Your task to perform on an android device: Open the Yandex Maps app and search for the Rose cafe, then start the navigation.
Image 0: 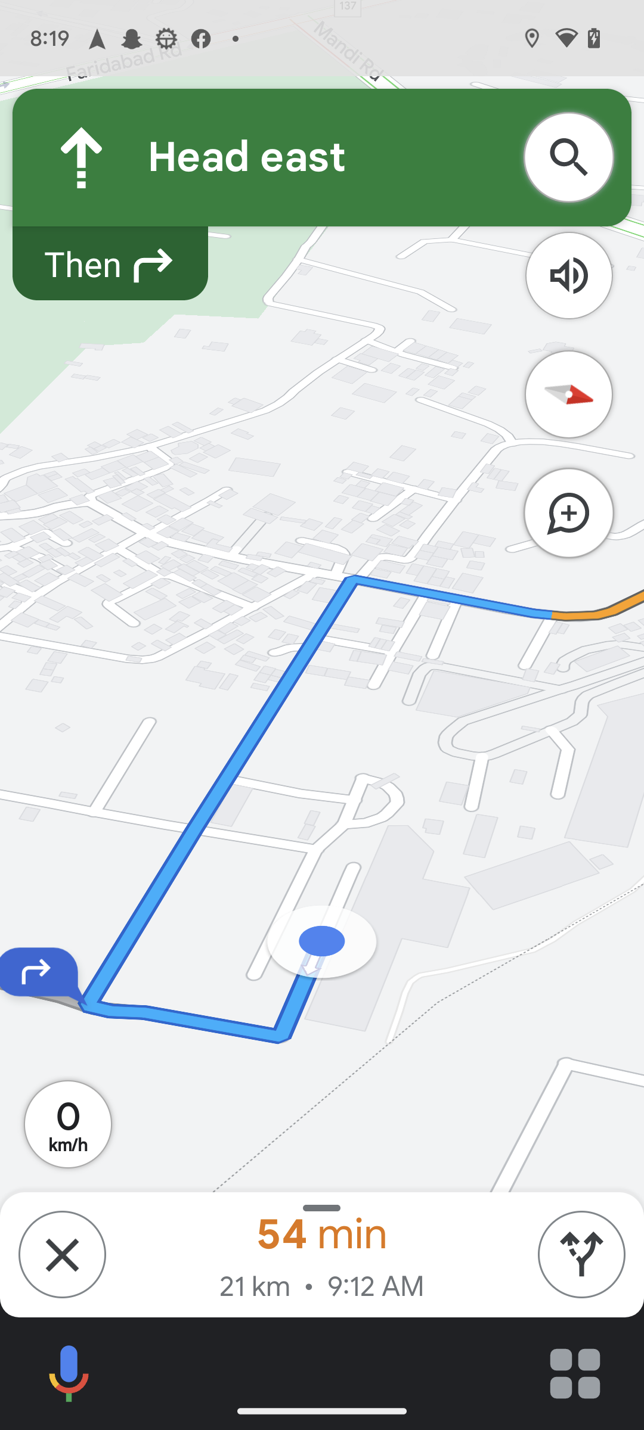
Open the Yandex Maps app
Step 0: open app "Yandex Maps"
Image 1: 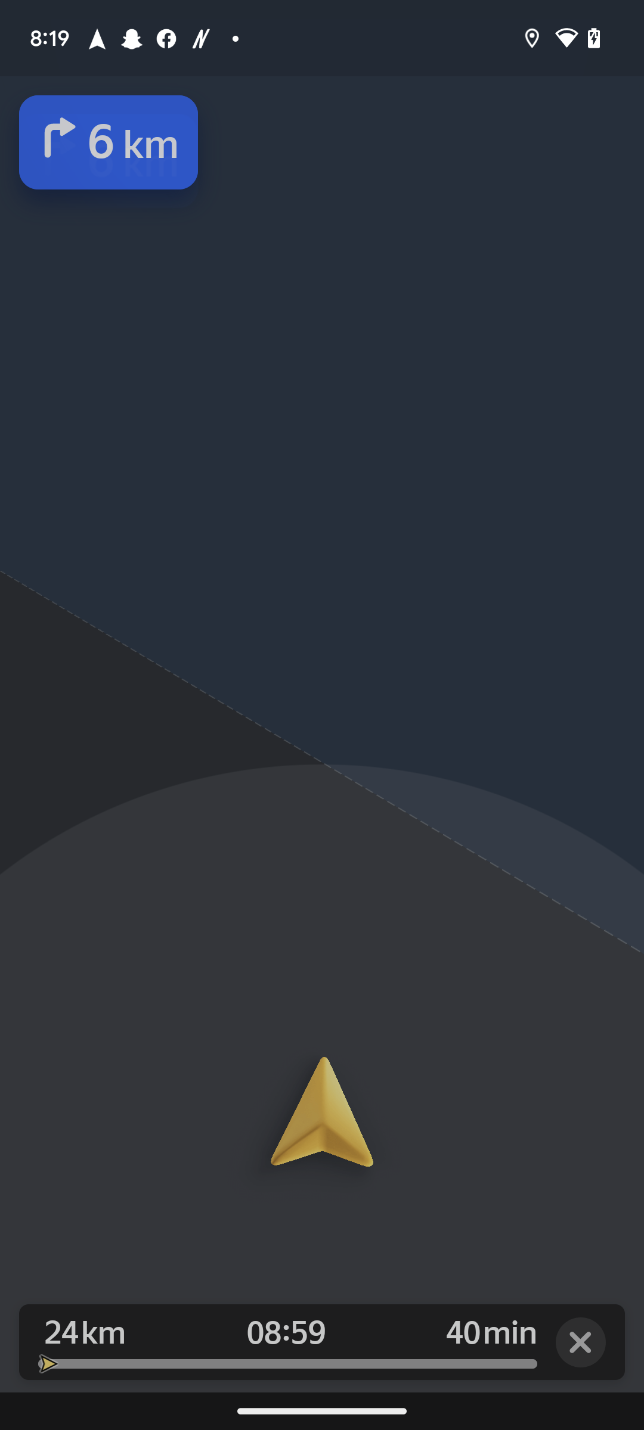
Go back to the previous screen
Step 1: press back button
Image 2: 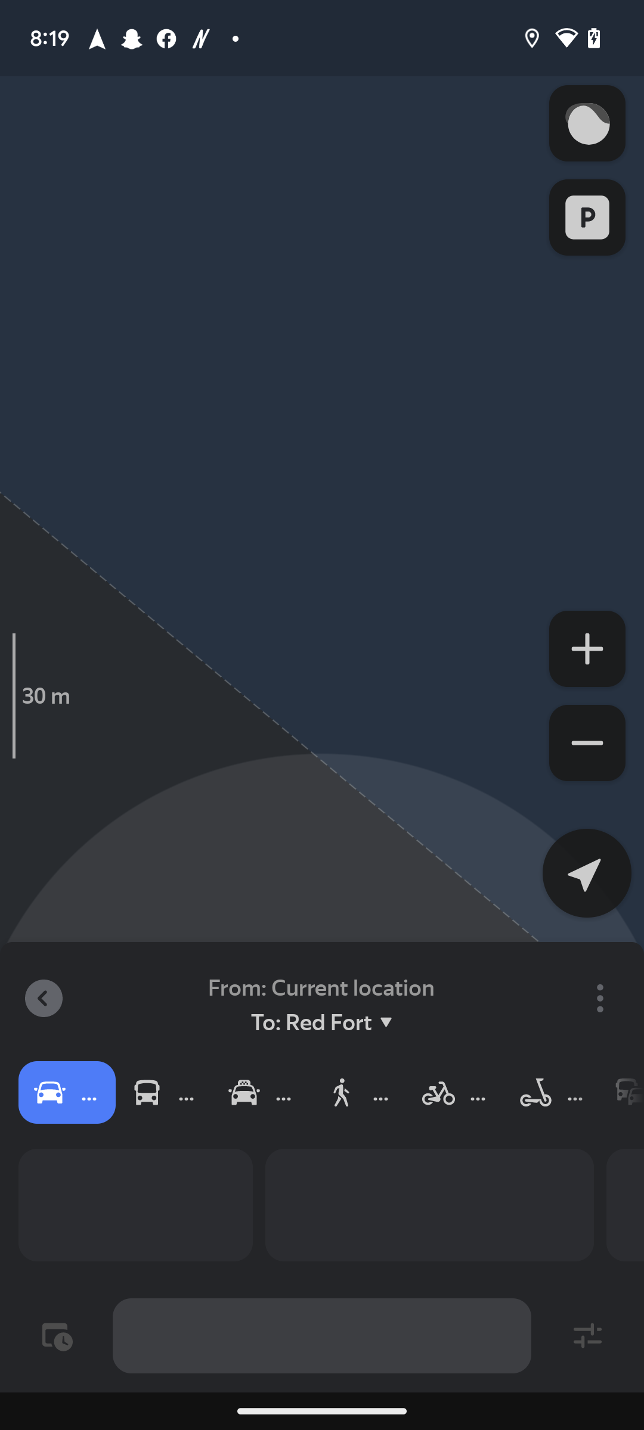
Go back to the previous screen
Step 2: wait
Image 3: 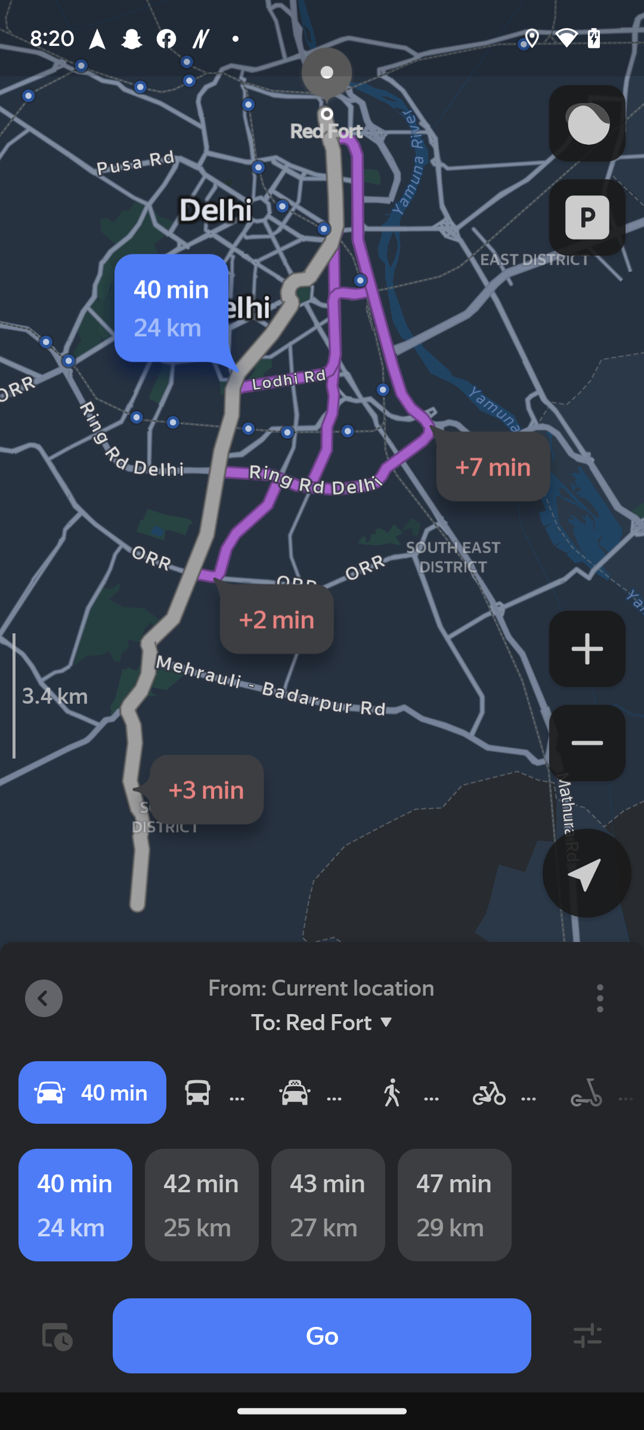
Click on the three dots at the bottom right side of the screen
Step 3: click (600, 998)
Image 4: 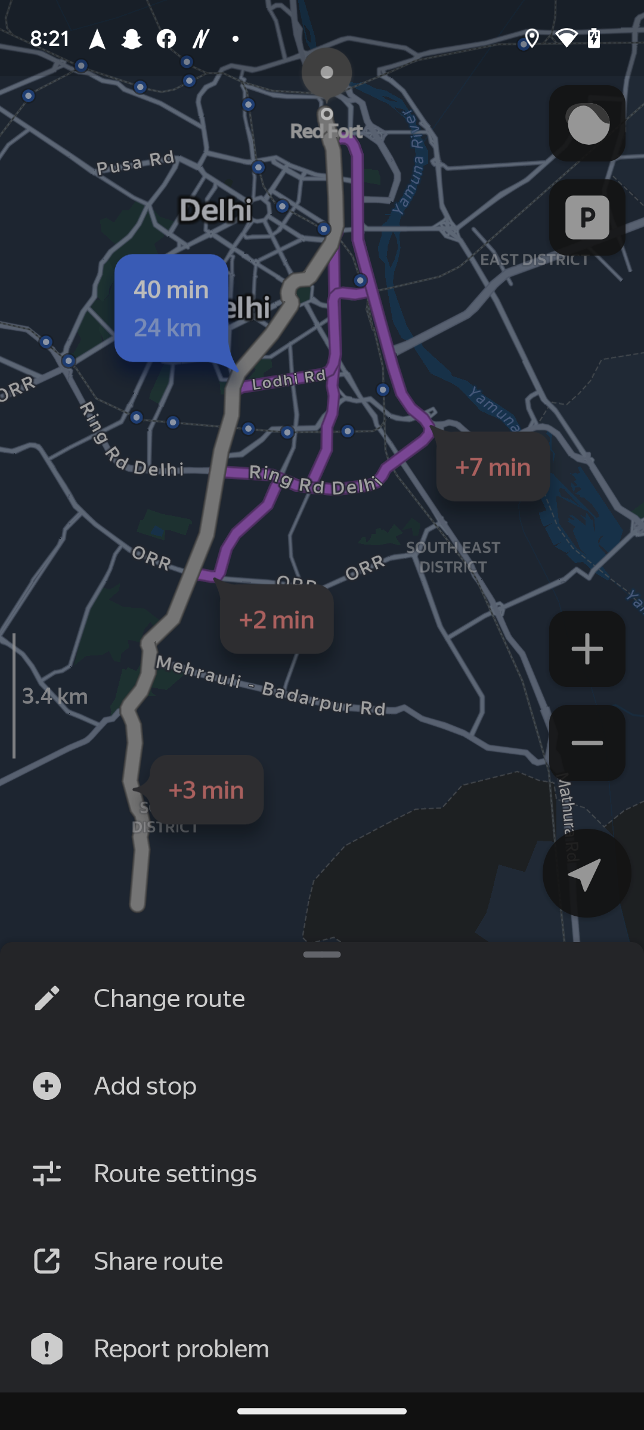
Click on the change route option
Step 4: click (321, 987)
Image 5: 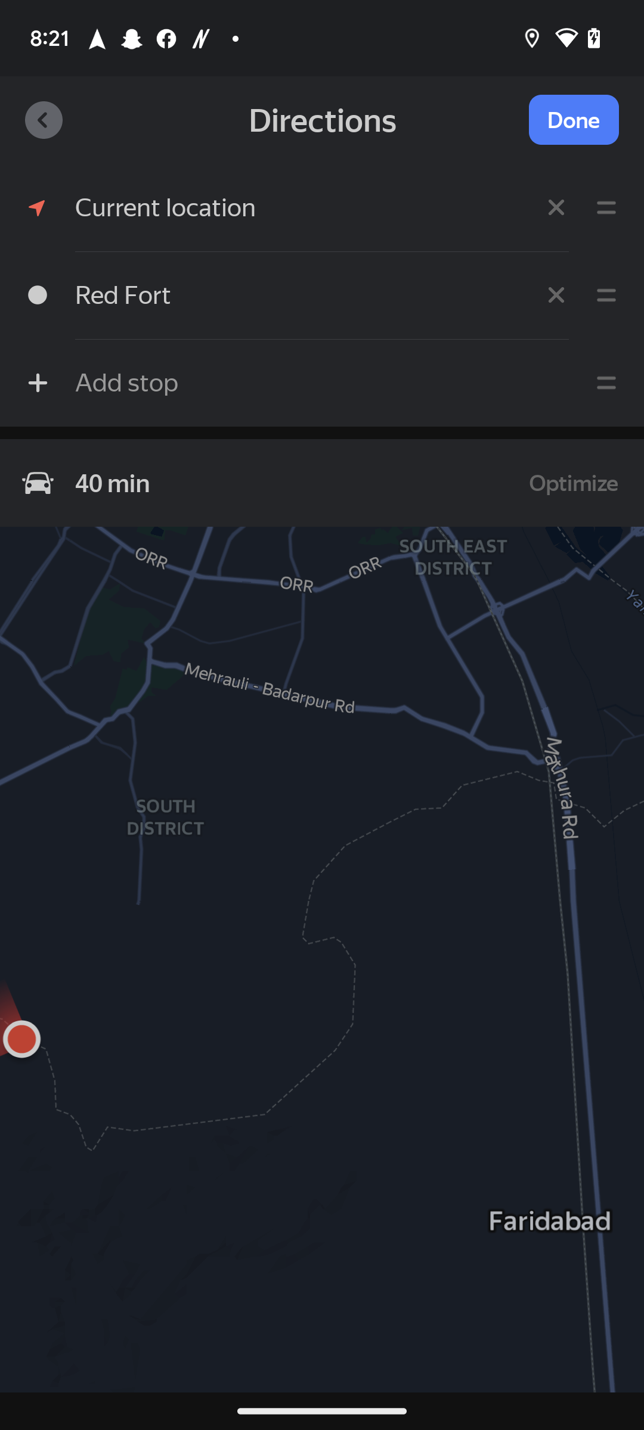
Click on the red fort
Step 5: click (303, 295)
Image 6: 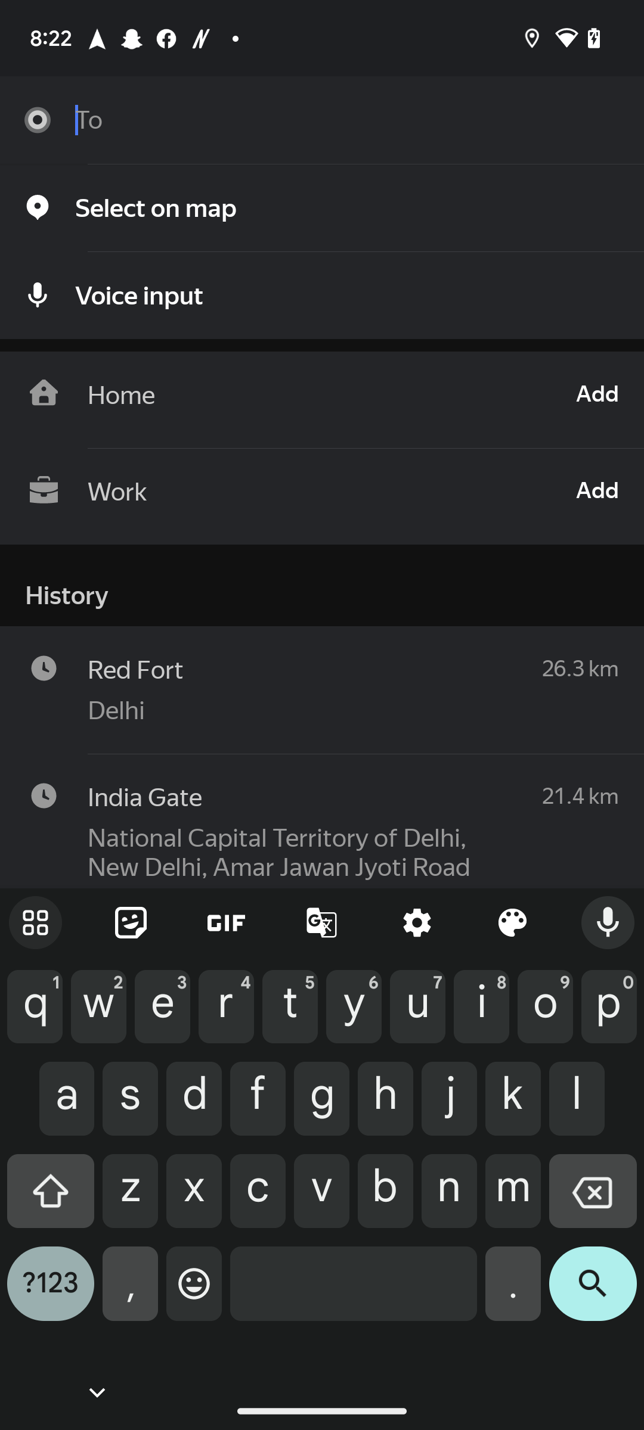
search for the Rose cafe
Step 6: type "Rose Cafe"
Image 7: 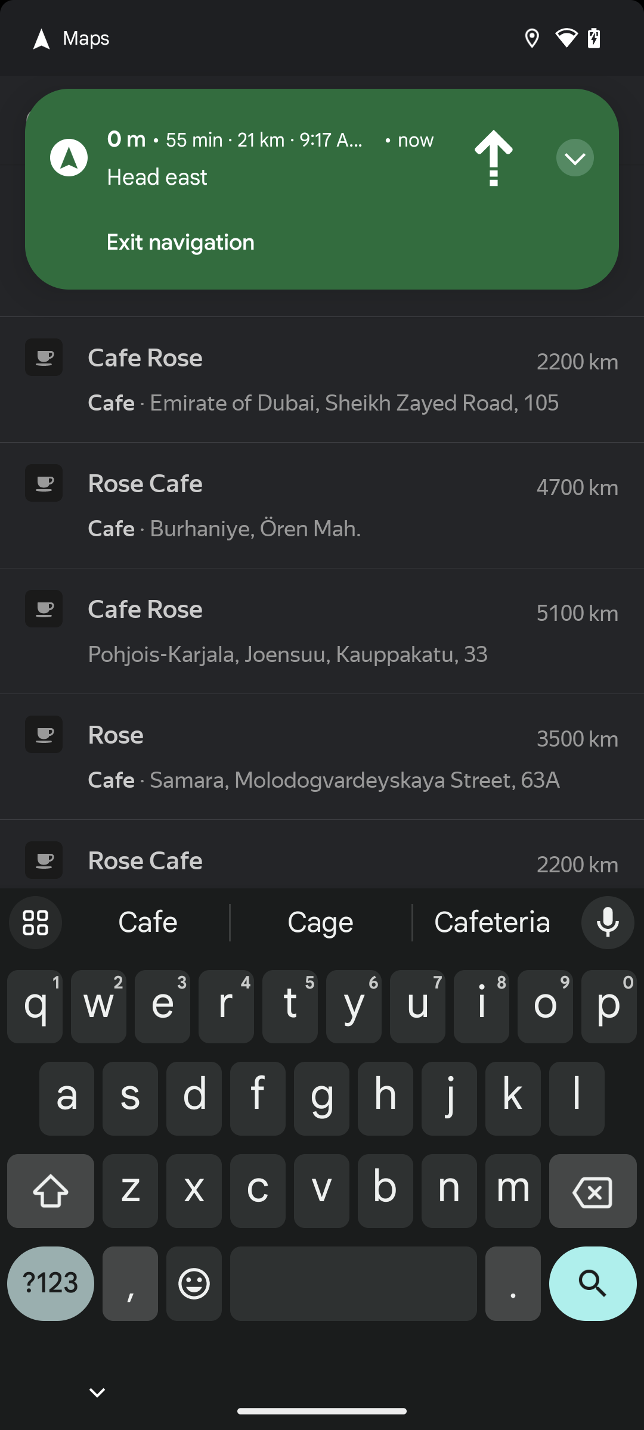
search for the Rose cafe
Step 7: wait
Image 8: 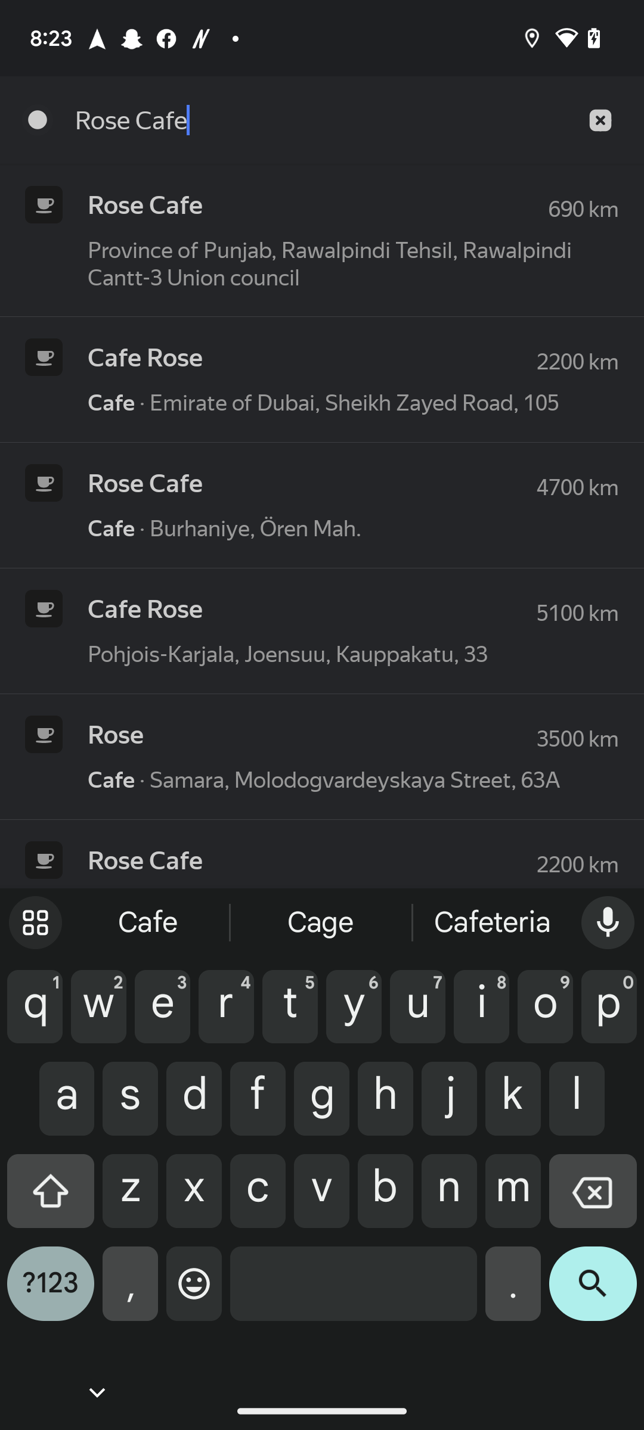
Click on the first result
Step 8: click (312, 204)
Image 9: 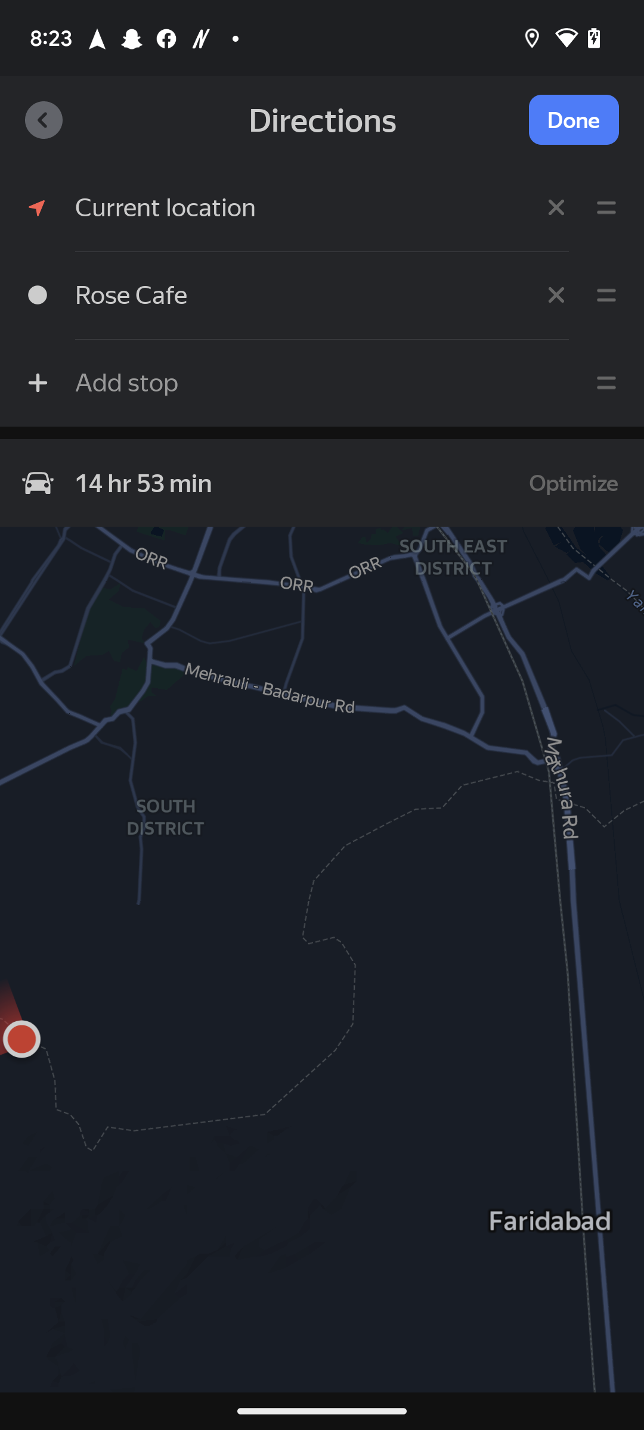
Click on the done button
Step 9: click (574, 119)
Image 10: 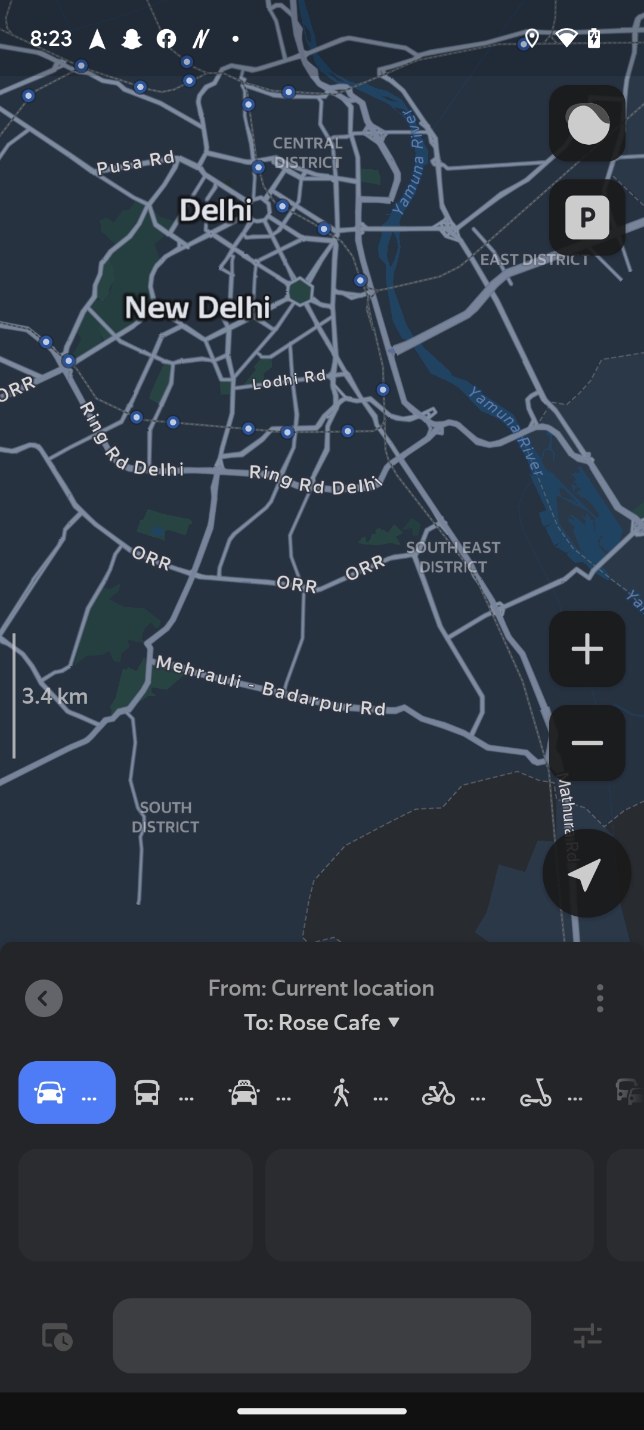
Click on the done button
Step 10: wait
Image 11: 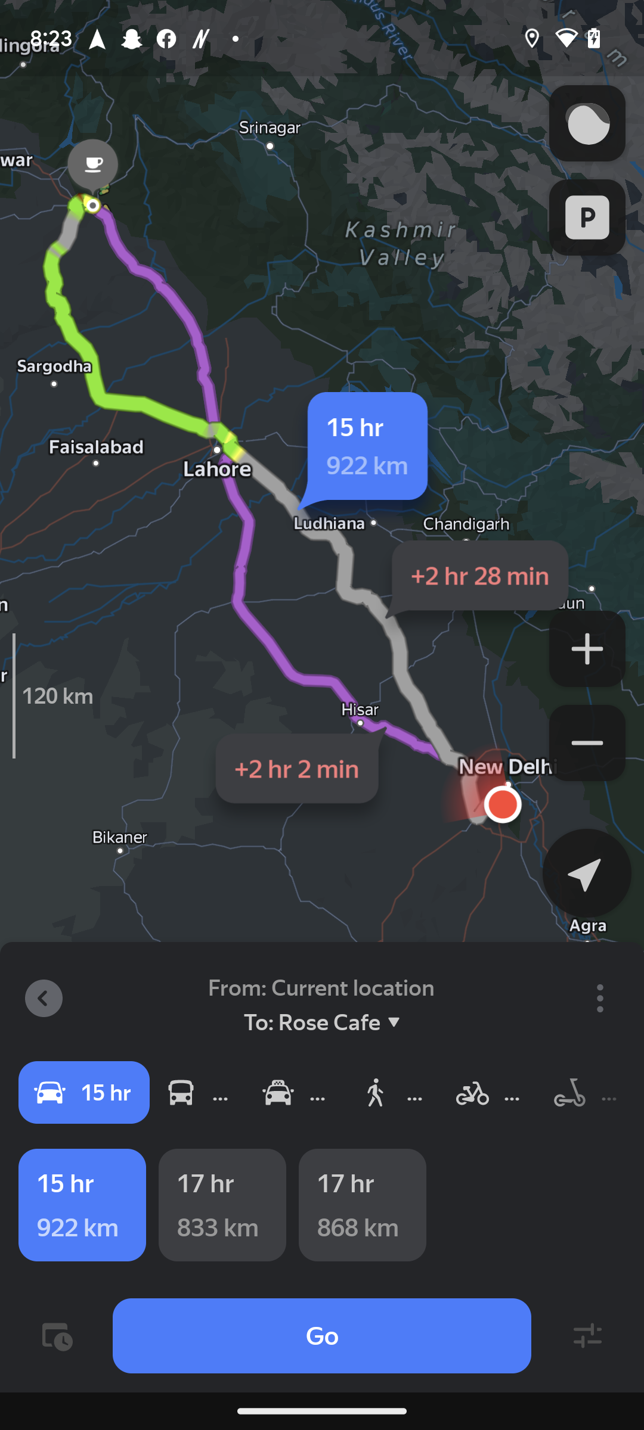
Click on the Go button
Step 11: click (322, 1335)